Your task to perform on an android device: One of my Friend suggested that I record my voice with 64 kbps quality for a better audio file in the Voice recorder pro app.
Image 0: 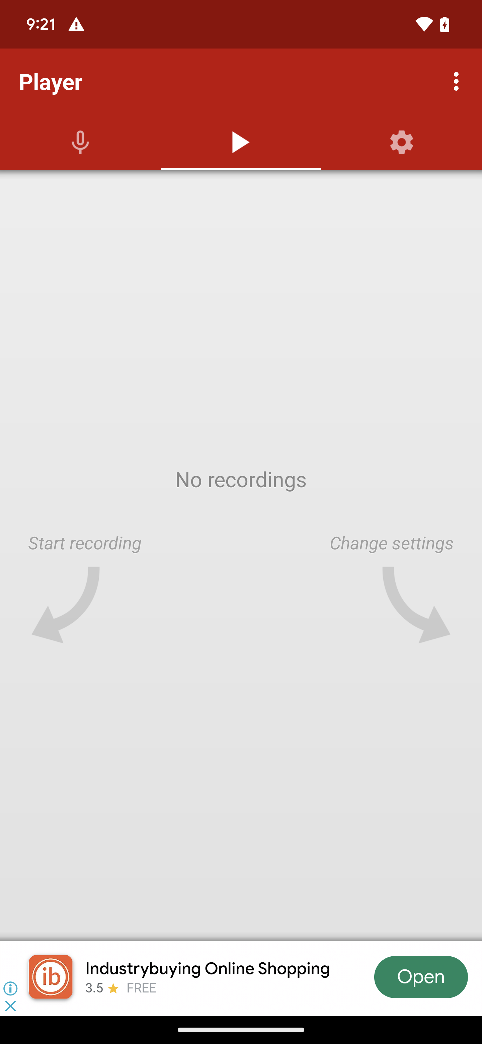
Click on the setting icon
Step 0: click (399, 149)
Image 1: 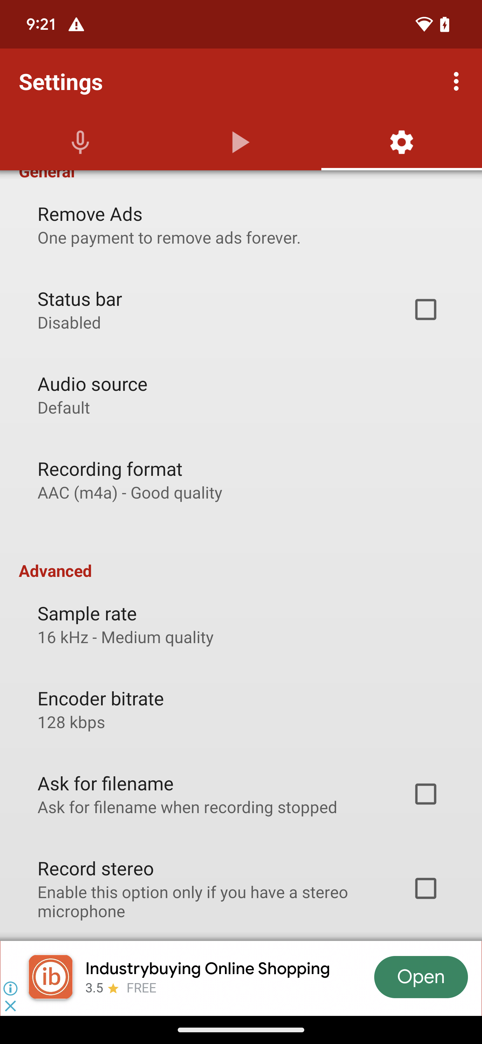
Click on the Encoder bitrate
Step 1: click (101, 698)
Image 2: 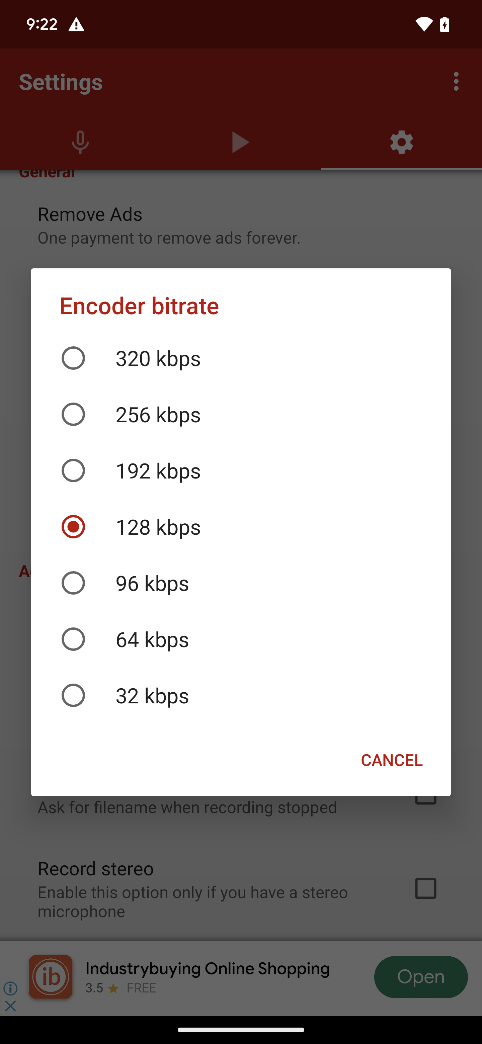
Click on the 64 kbps option
Step 2: click (241, 639)